Your task to perform on an android device: I want to save this car to the inventory so that i received all the alerts
Image 0: 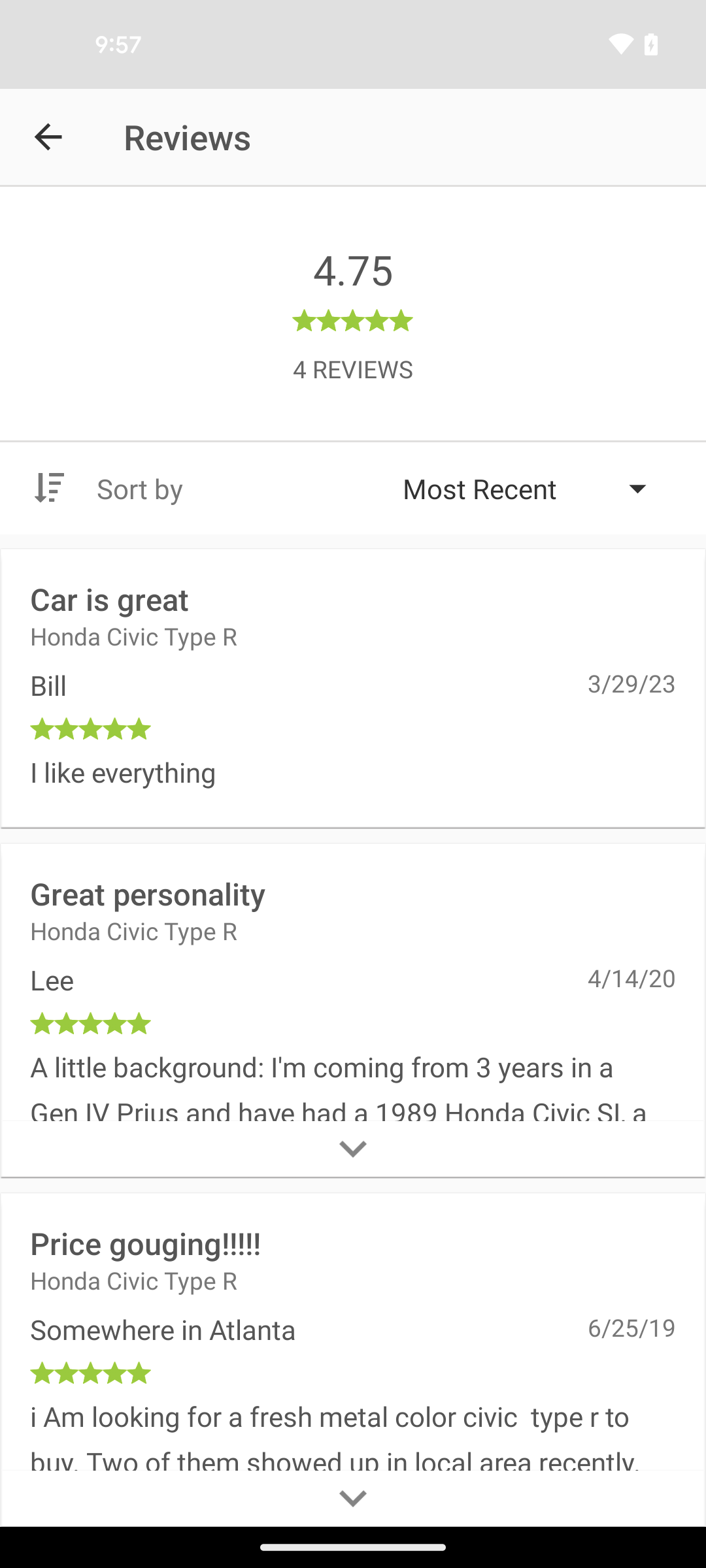
go back
Step 0: press back button
Image 1: 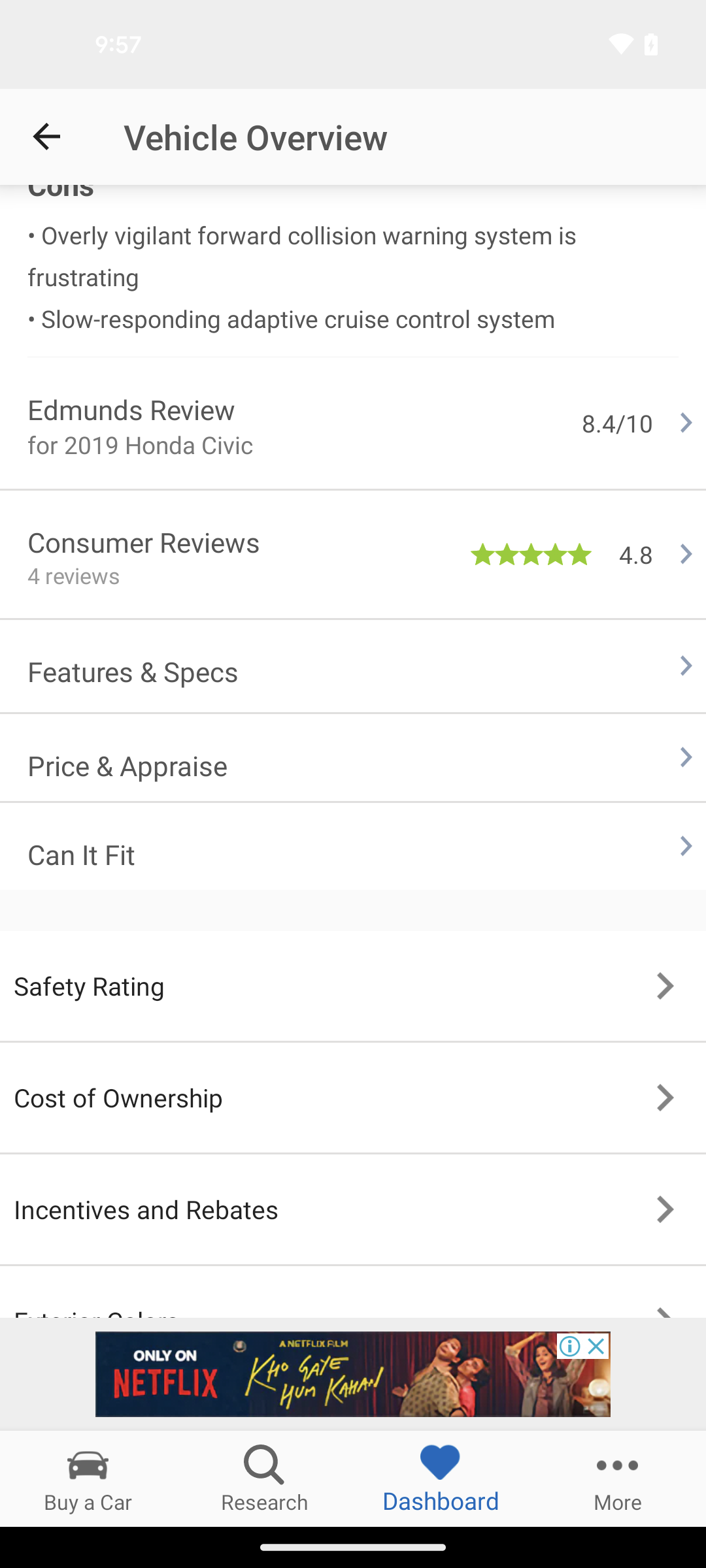
click on dashboard tab
Step 1: click (441, 1478)
Image 2: 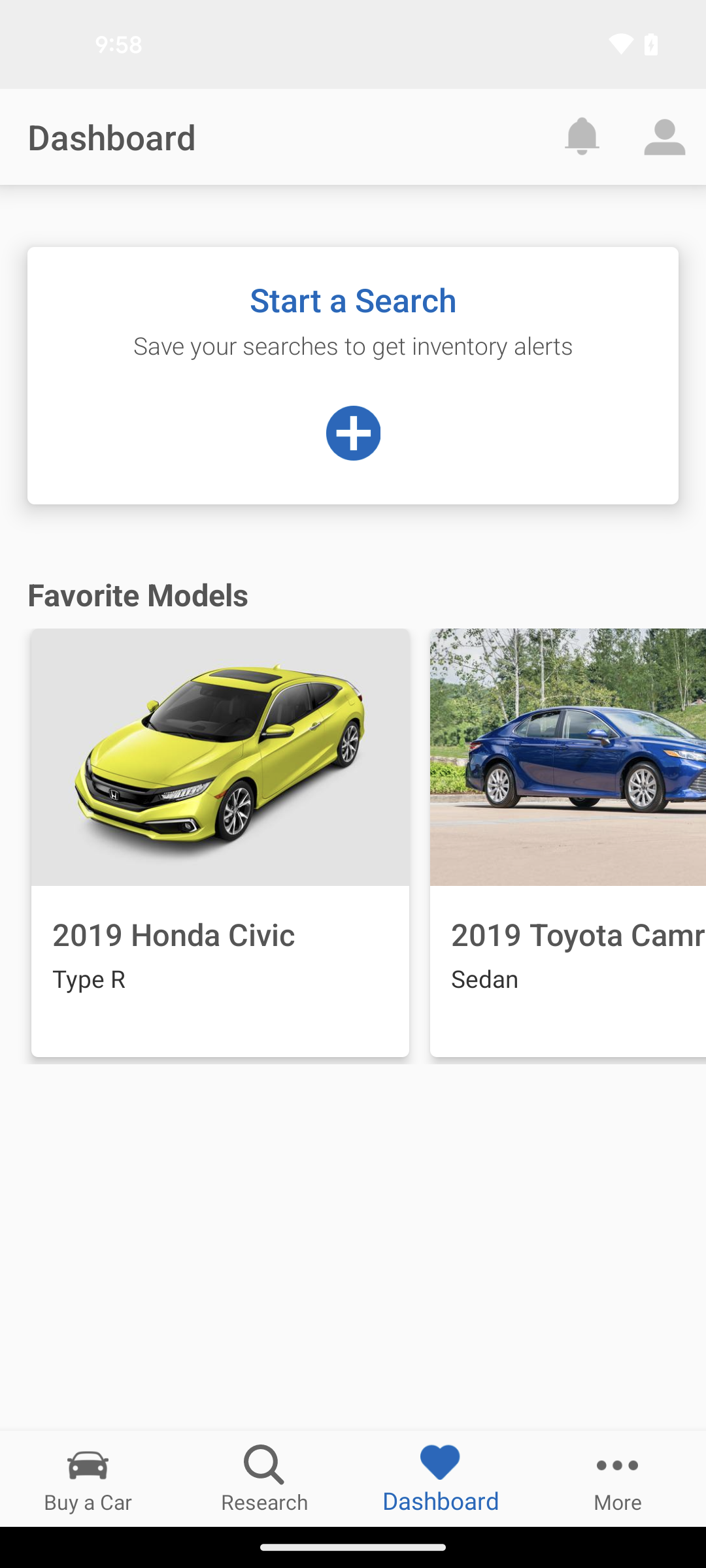
click on add button
Step 2: click (353, 423)
Image 3: 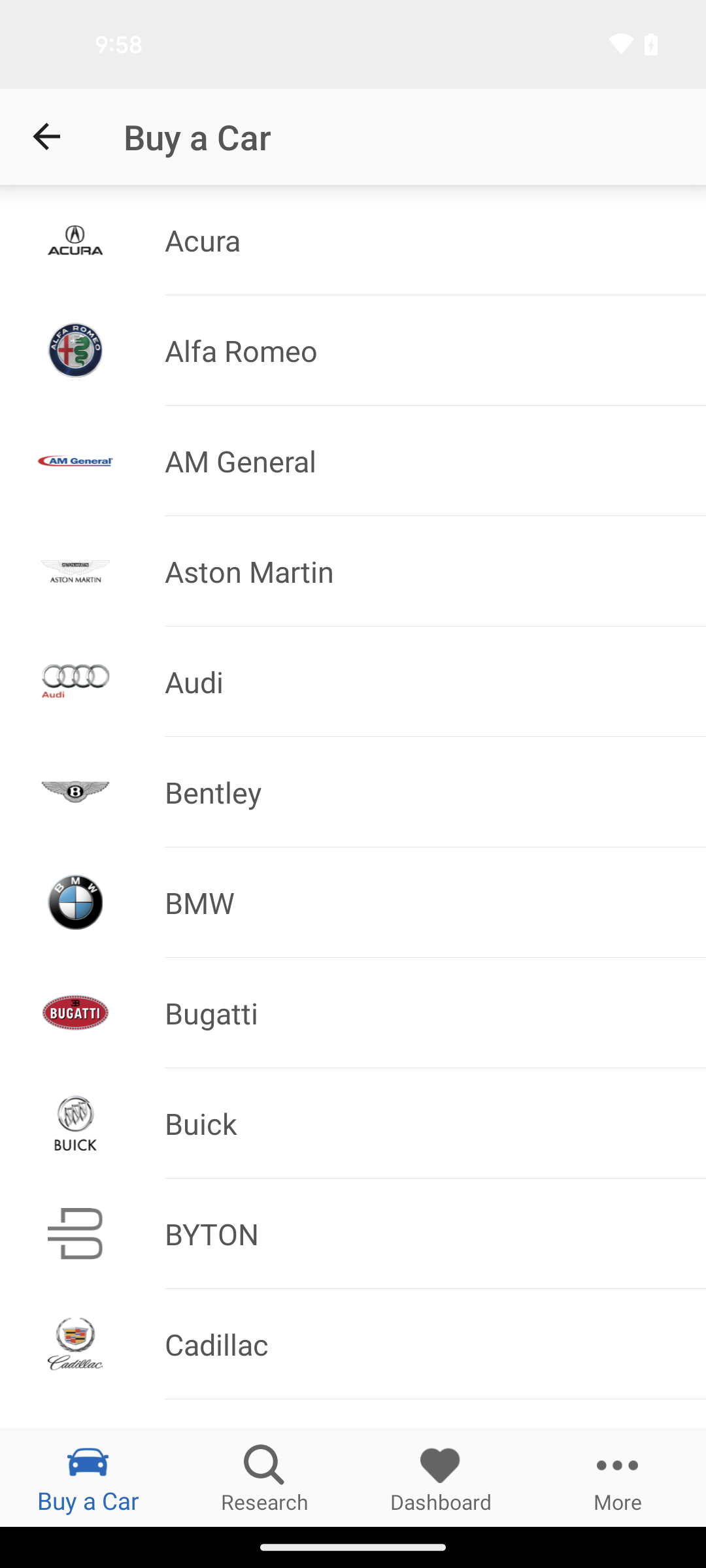
scroll down
Step 3: scroll down
Image 4: 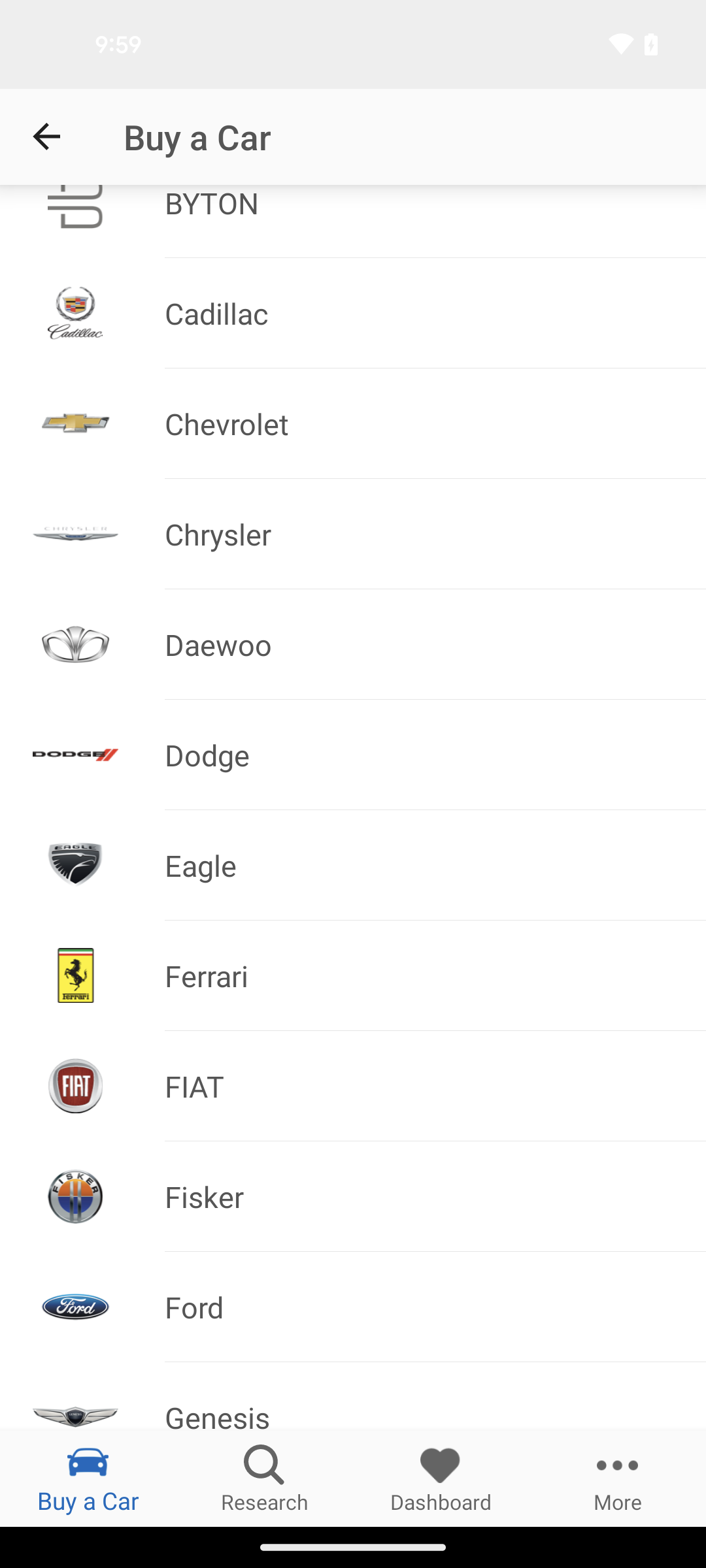
scroll down
Step 4: scroll down
Image 5: 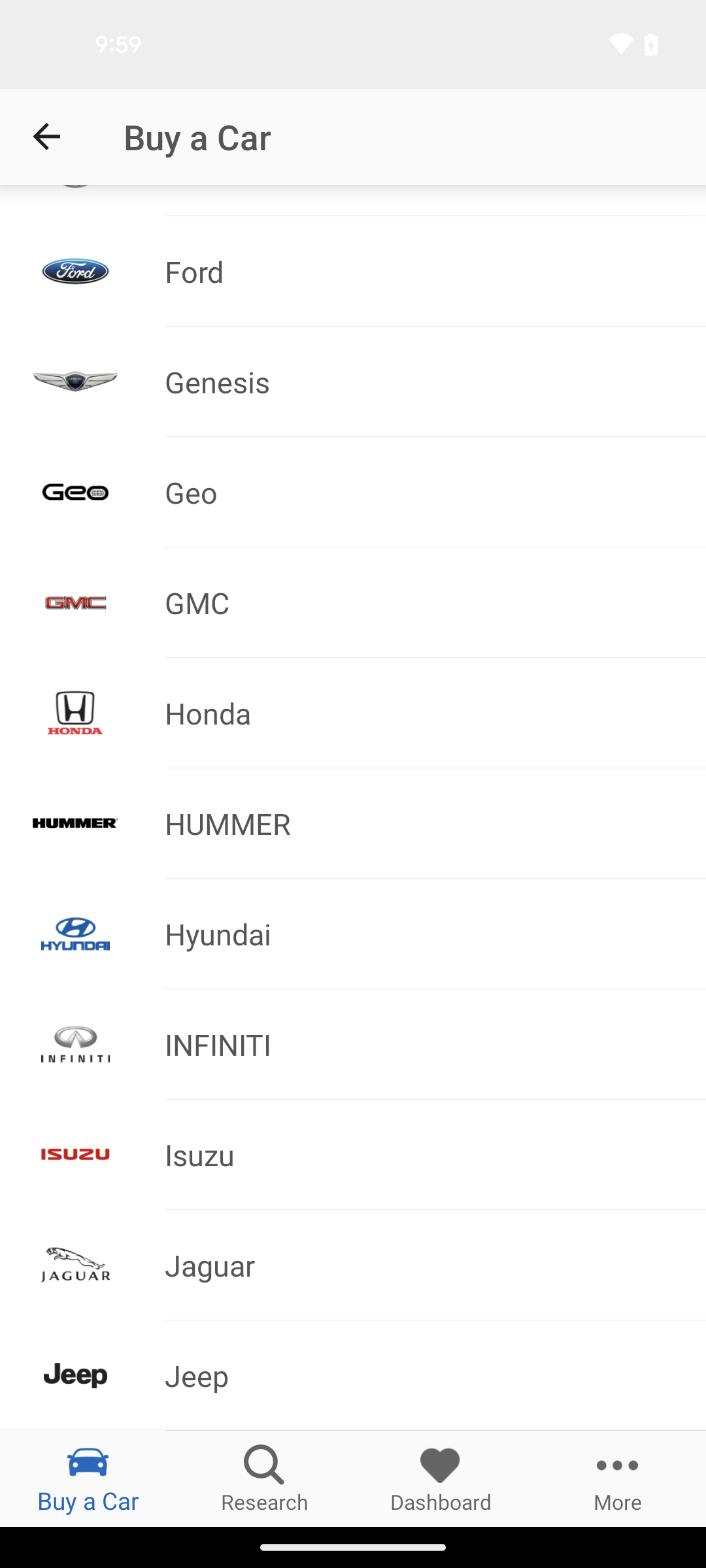
click on Honda option
Step 5: click (428, 713)
Image 6: 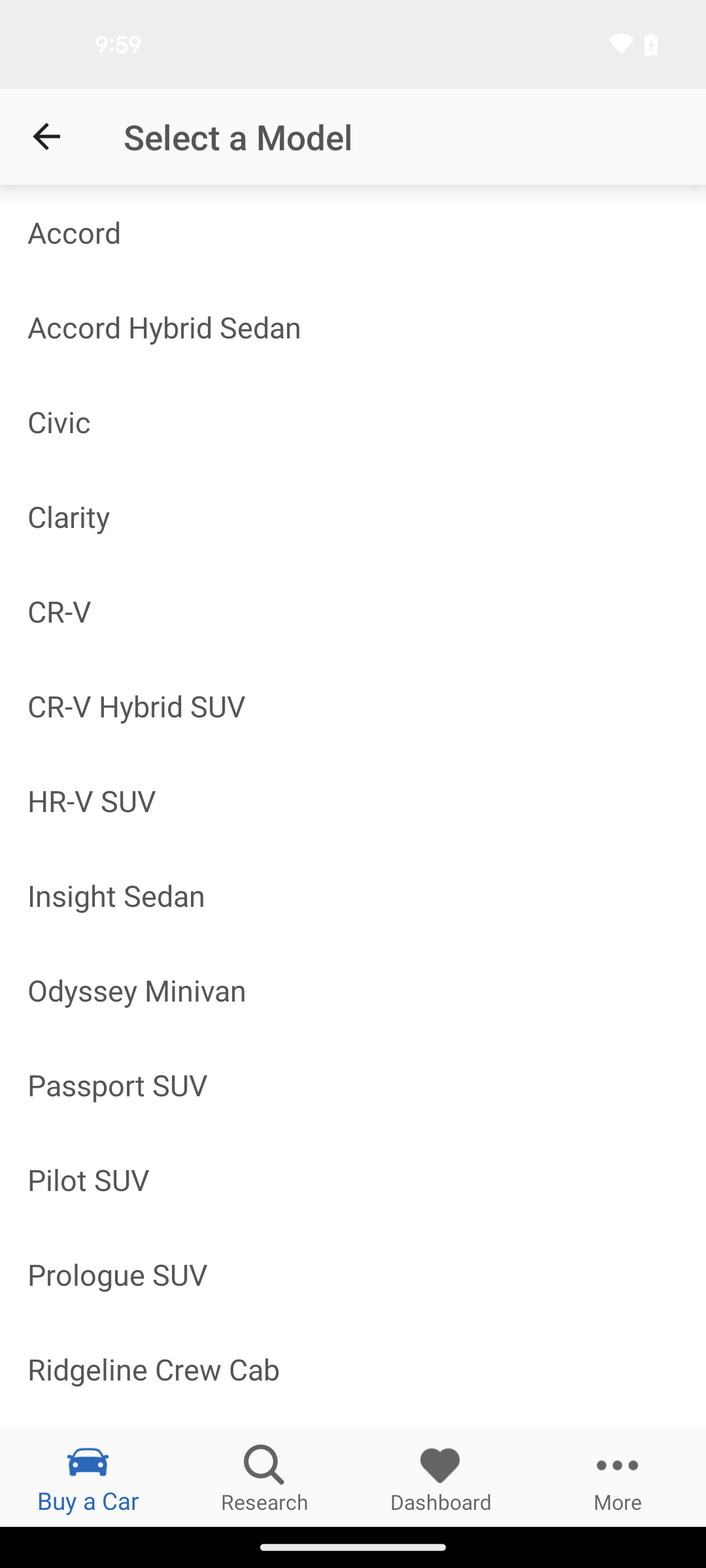
click on civic option
Step 6: click (353, 421)
Image 8: 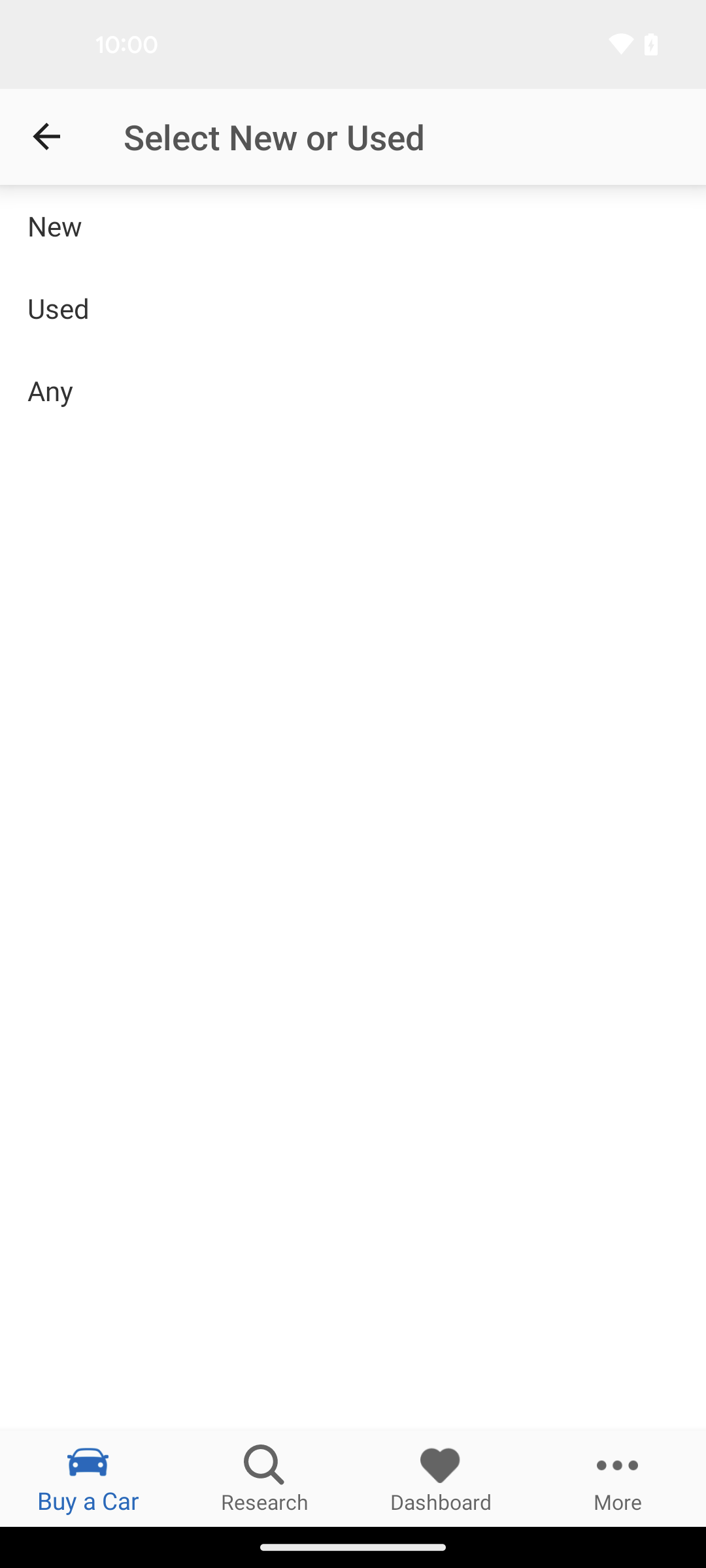
click on used option
Step 8: click (353, 308)
Image 9: 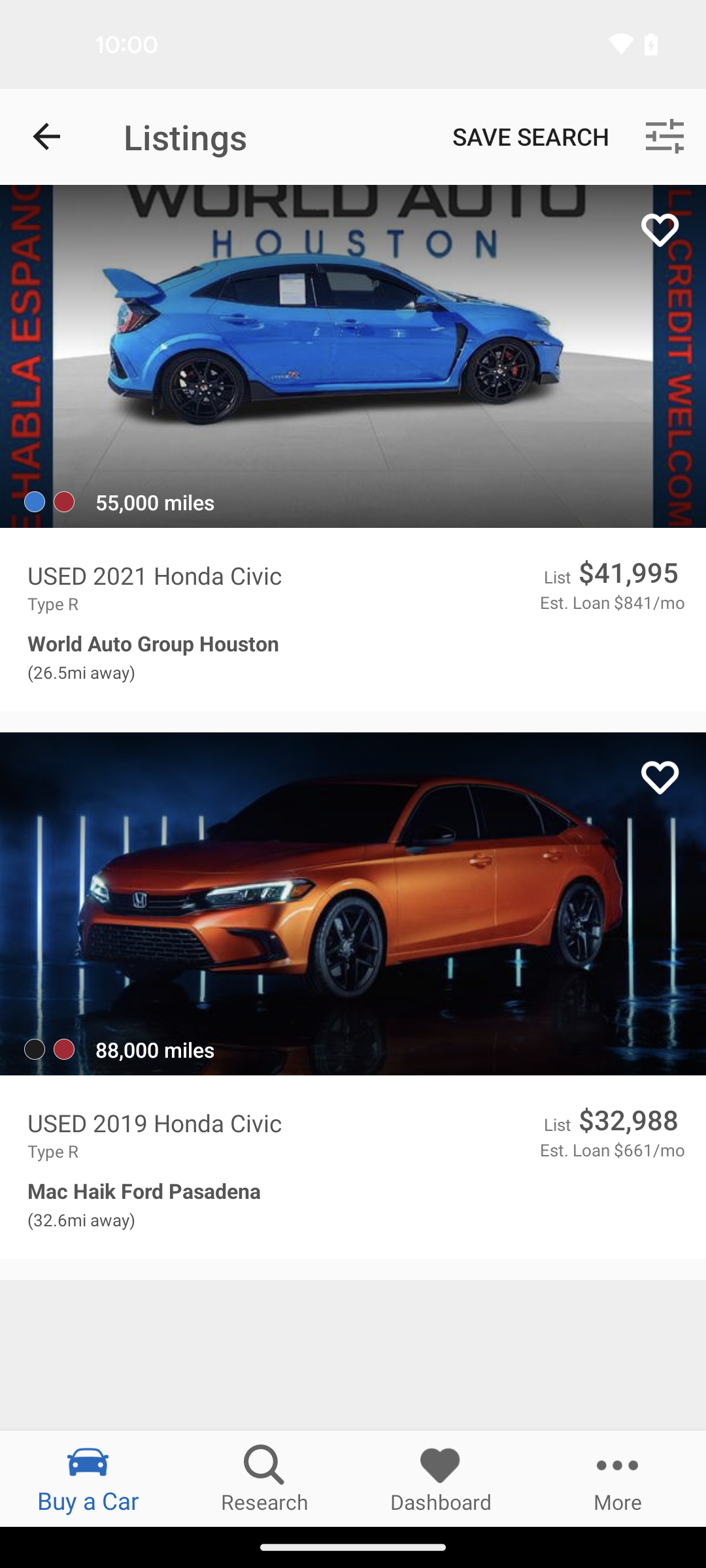
click on the heart icon of 2019 Honda Civic car
Step 9: click (653, 778)